Your task to perform on an android device: Play the video Roar by katy perry  then move forward the video by 10 seconds and pause the video. Add the video to the watch later playlist.
Image 0: 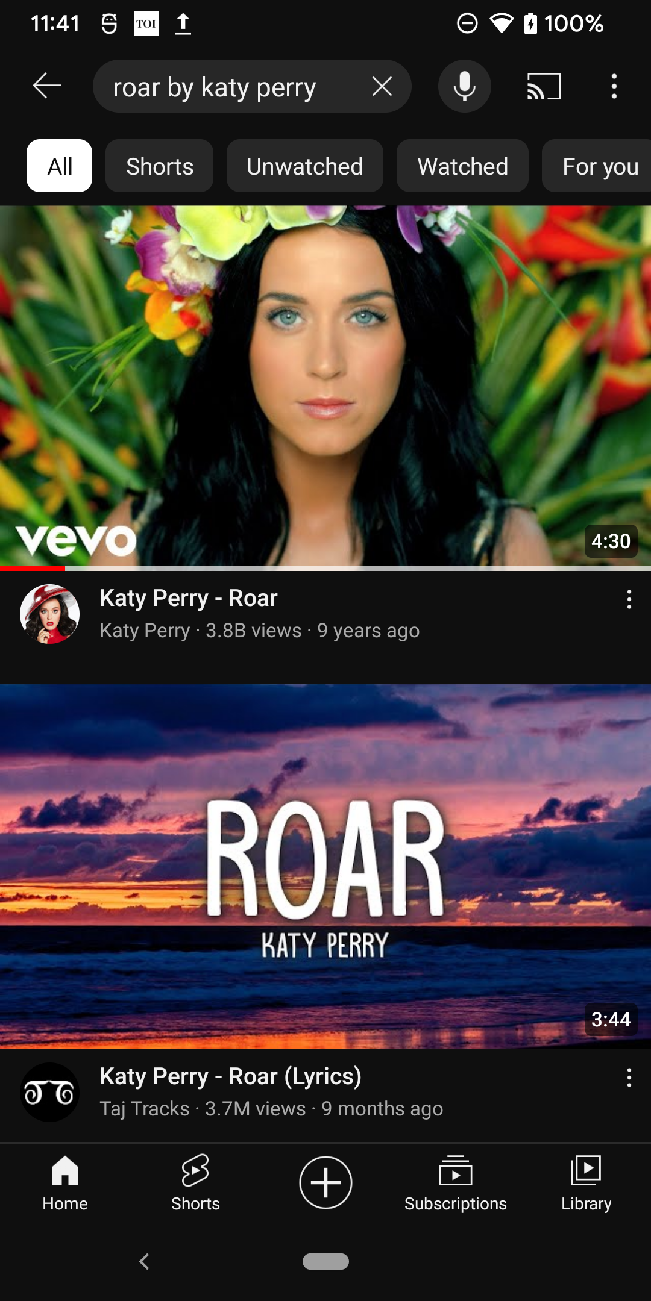
click on the first result
Step 0: click (325, 445)
Image 1: 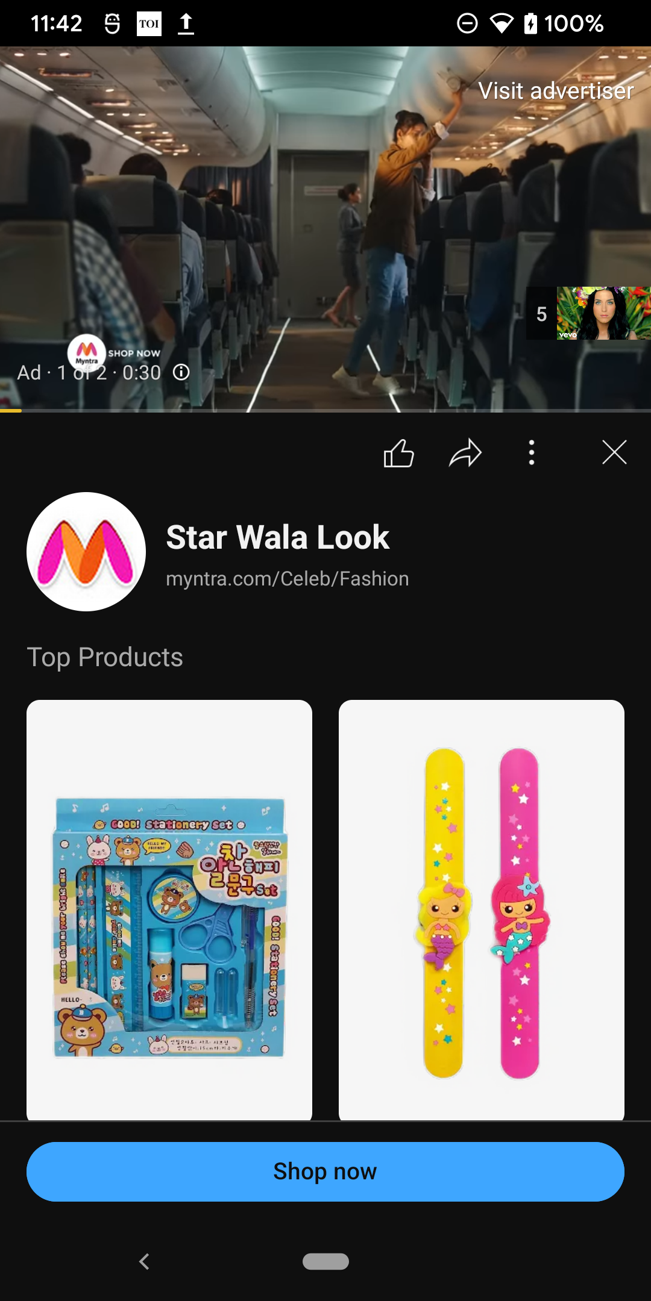
click on the first result
Step 1: wait
Image 3: 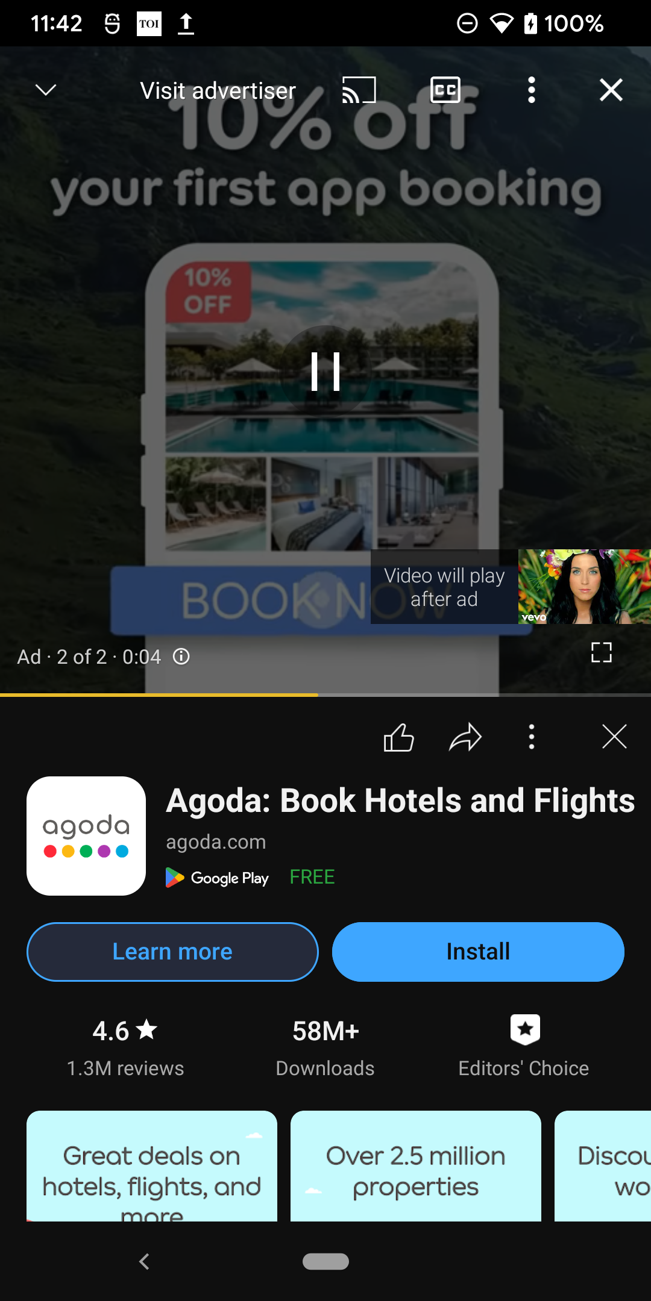
skip ad
Step 3: wait
Image 4: 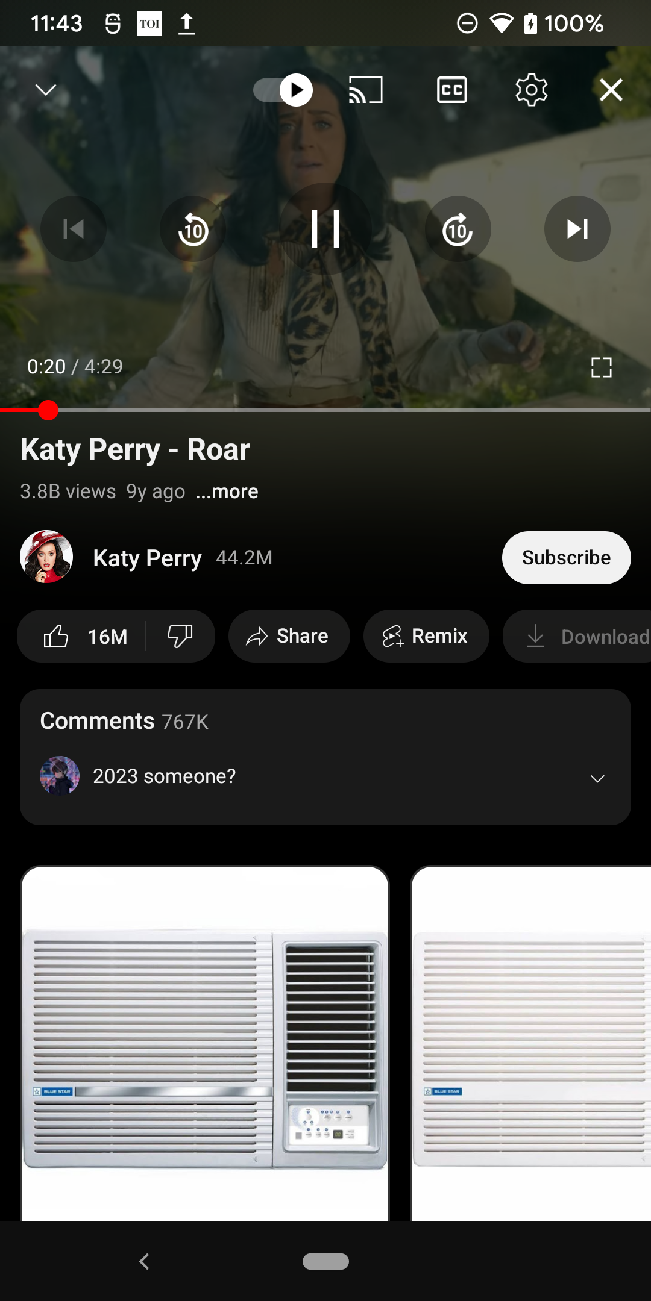
Click on 10 showing on the right side of the video
Step 4: click (458, 229)
Image 5: 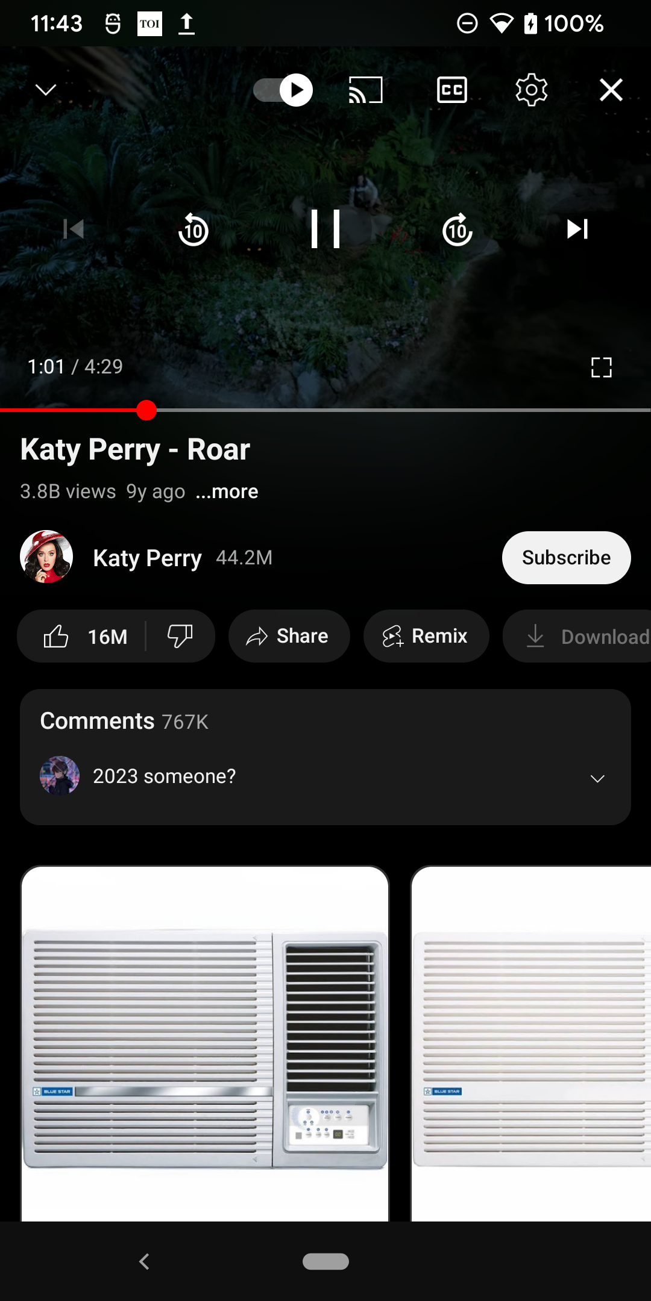
pause the video
Step 5: click (325, 228)
Image 7: 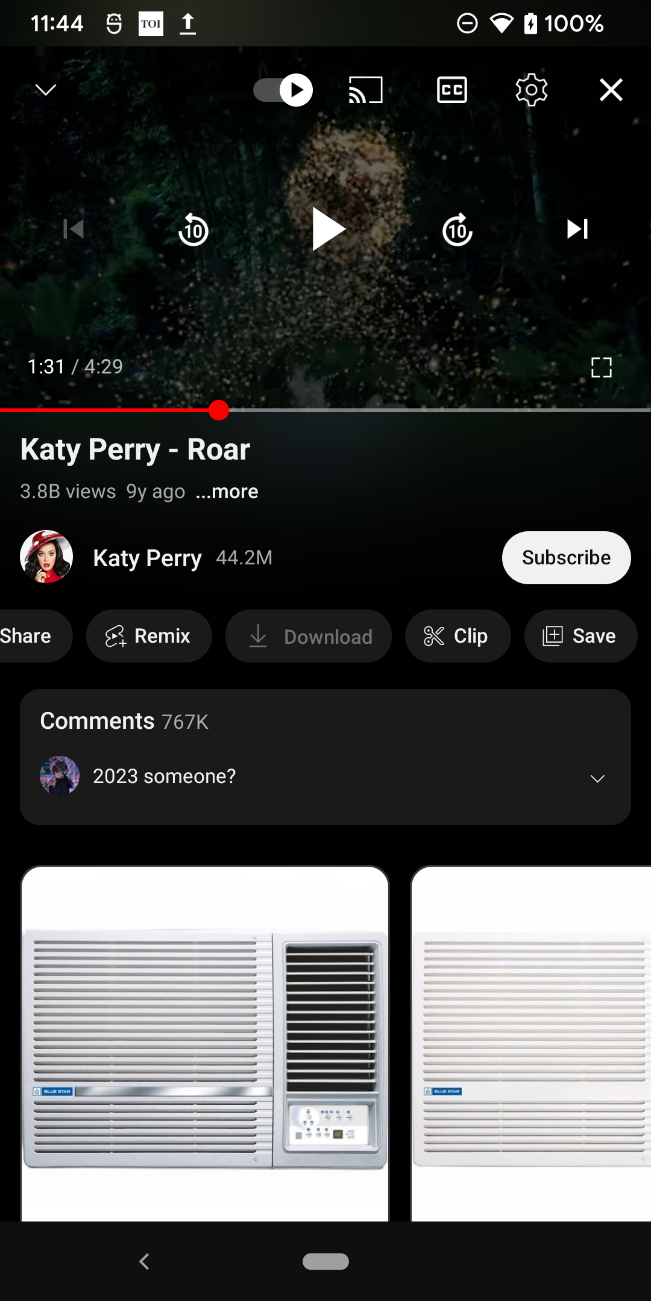
click on the save option 
Step 7: click (581, 636)